Your task to perform on an android device: I want to order BroodPlank in full quantity, so I would like to see the menu
Image 0: 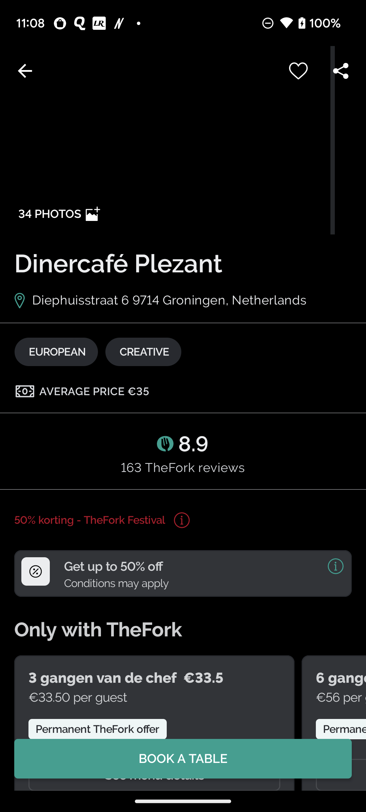
Scroll up to view the menu option 
Step 0: scroll down
Image 1: 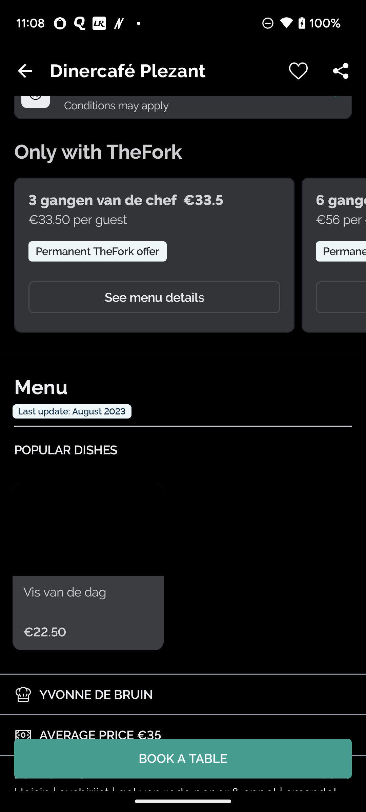
Scroll up to view the menu option 
Step 1: scroll down
Image 2: 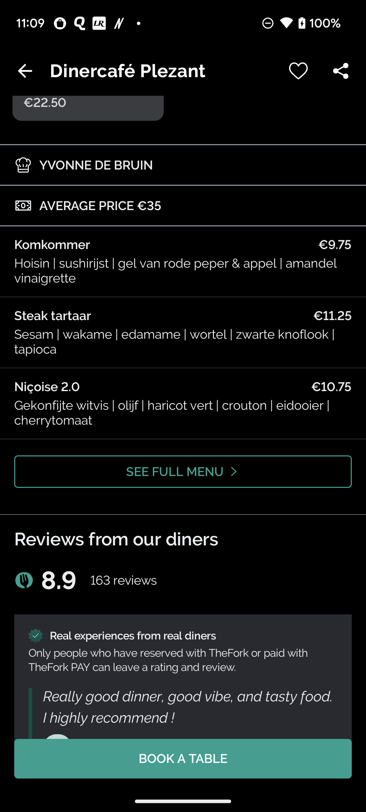
Click on the See full menu option 
Step 2: click (183, 471)